Your task to perform on an android device: I'd like to read the reviews so that It can be easy to make a good decision.
Image 0: 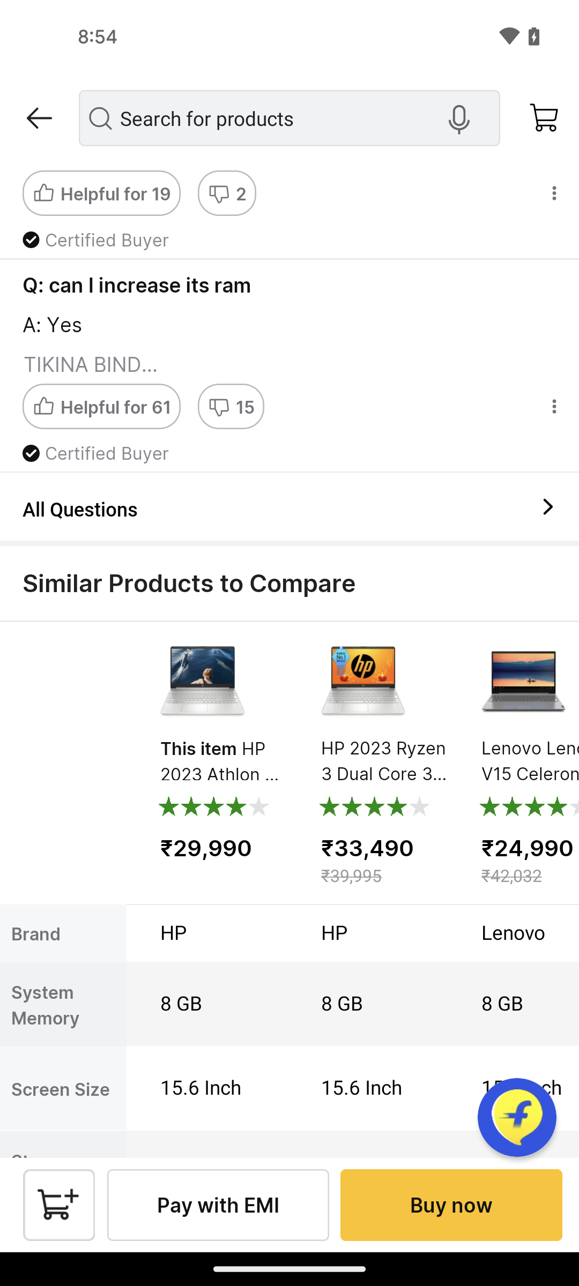
scroll up to see reviews section
Step 0: scroll up
Image 1: 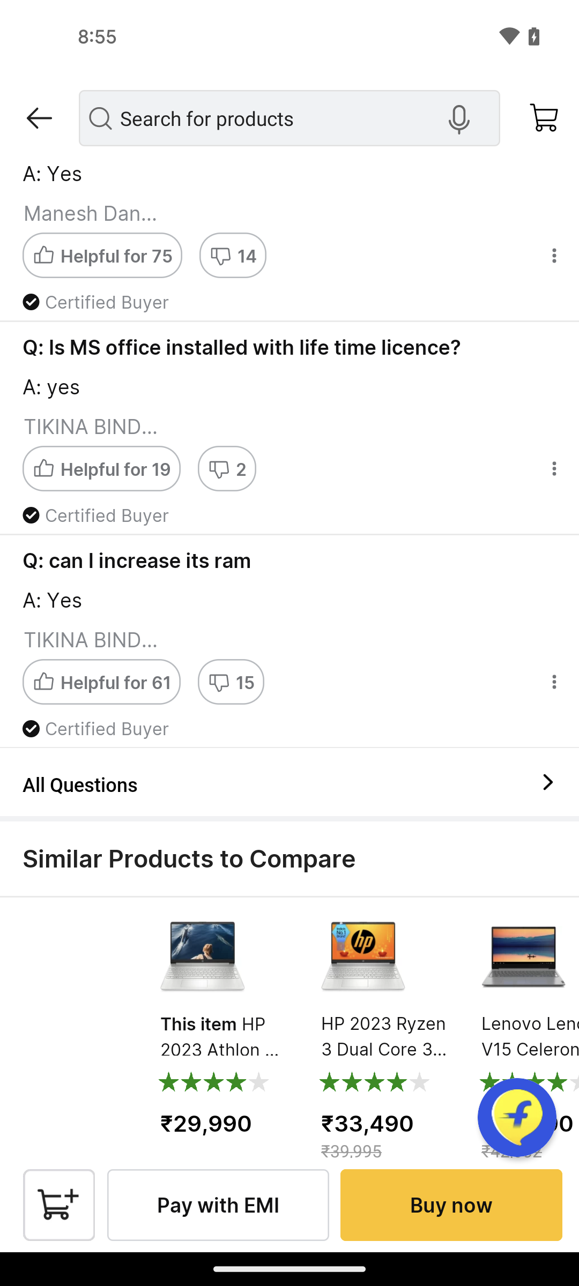
scroll up to see reviews section
Step 1: scroll up
Image 2: 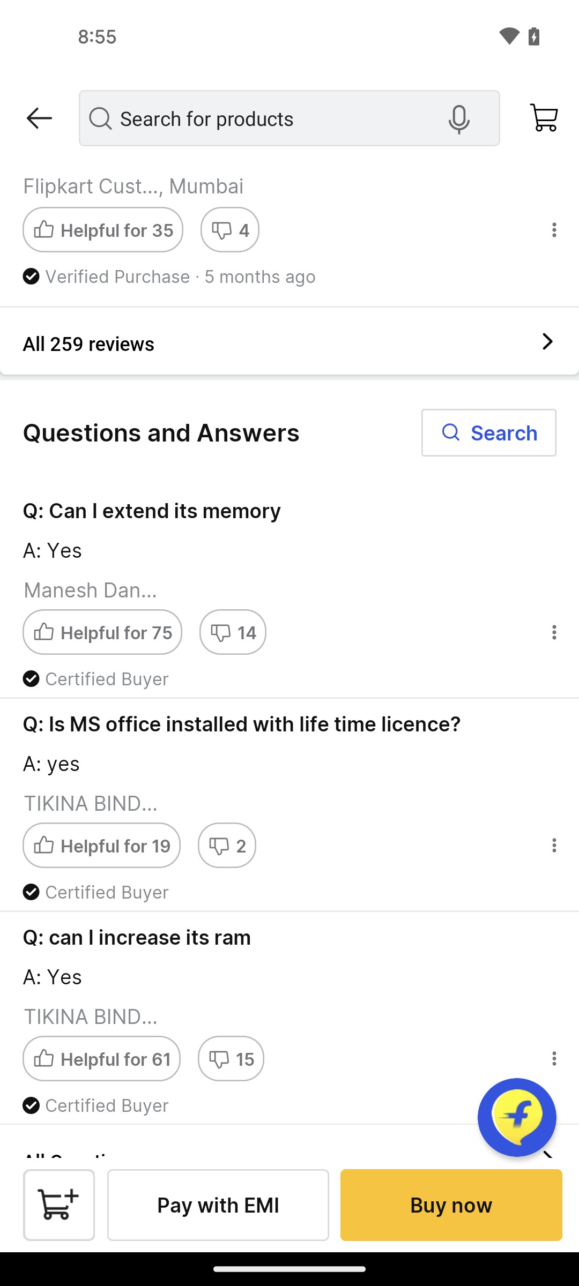
click on all reviews option
Step 2: click (100, 344)